Your task to perform on an android device: I want to buy a pair of sneakers for me in Black color, so search for black sneakers for me in the Footstop app.
Image 0: 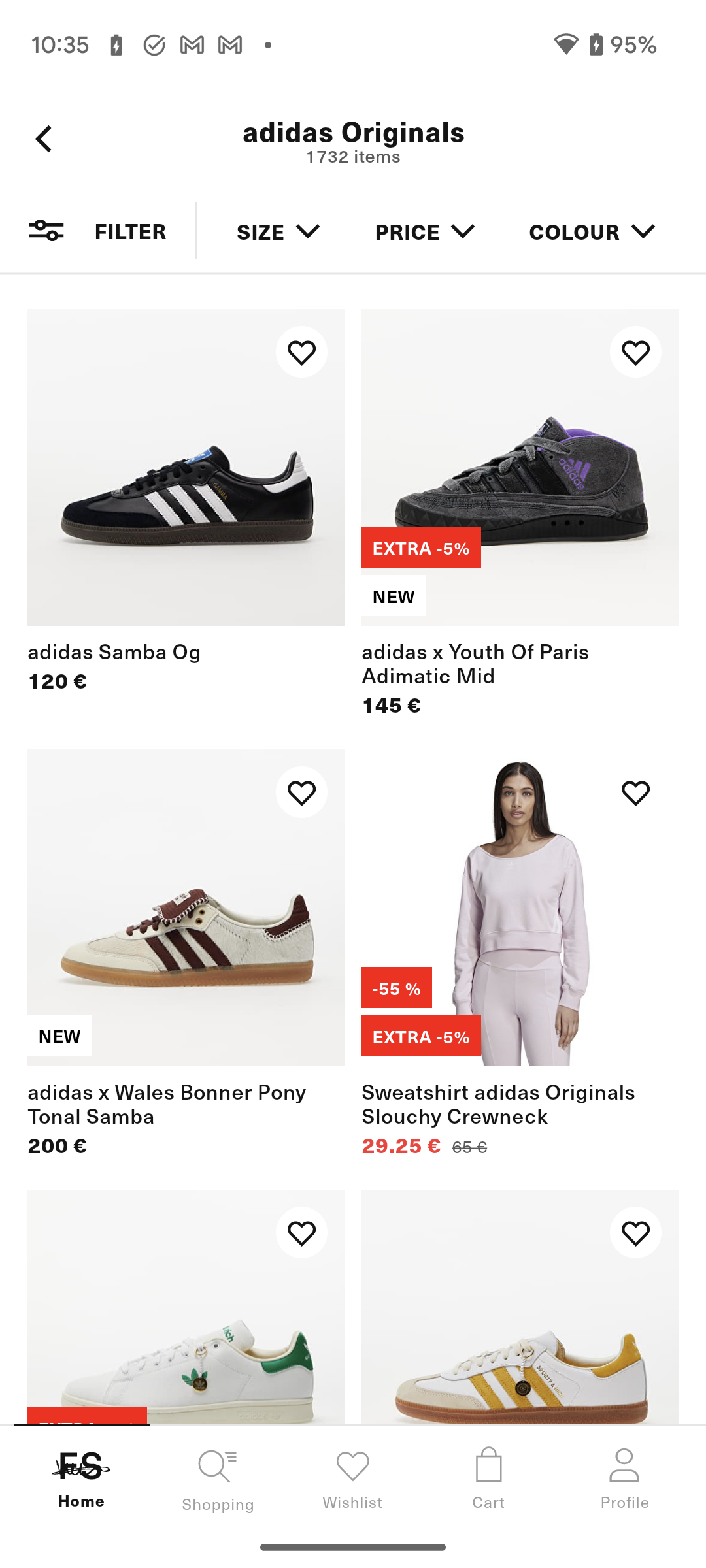
Go back to the previous page to search for the sneakers.
Step 0: press back button
Image 1: 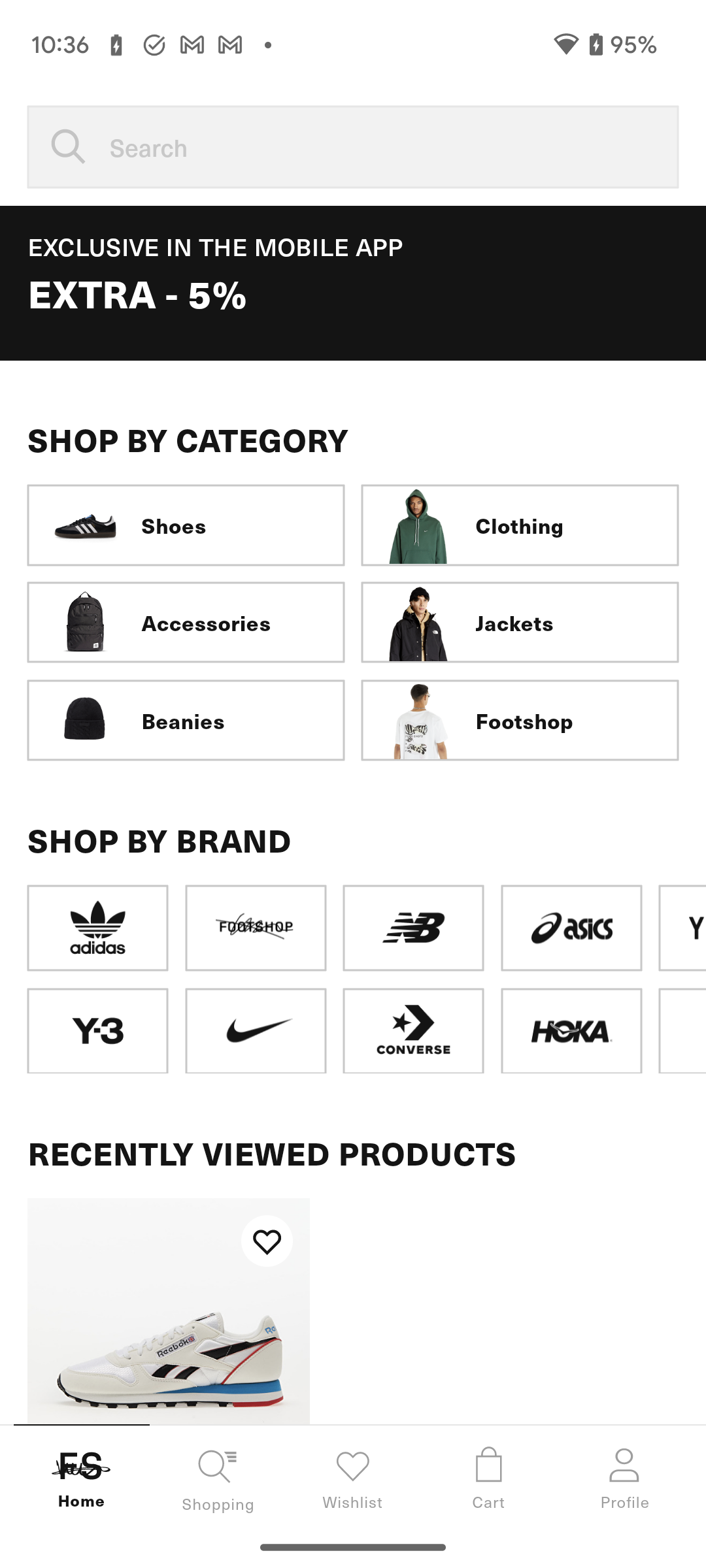
Click on the search bar at the top of the screen to search for the sneakers.
Step 1: click (353, 147)
Image 2: 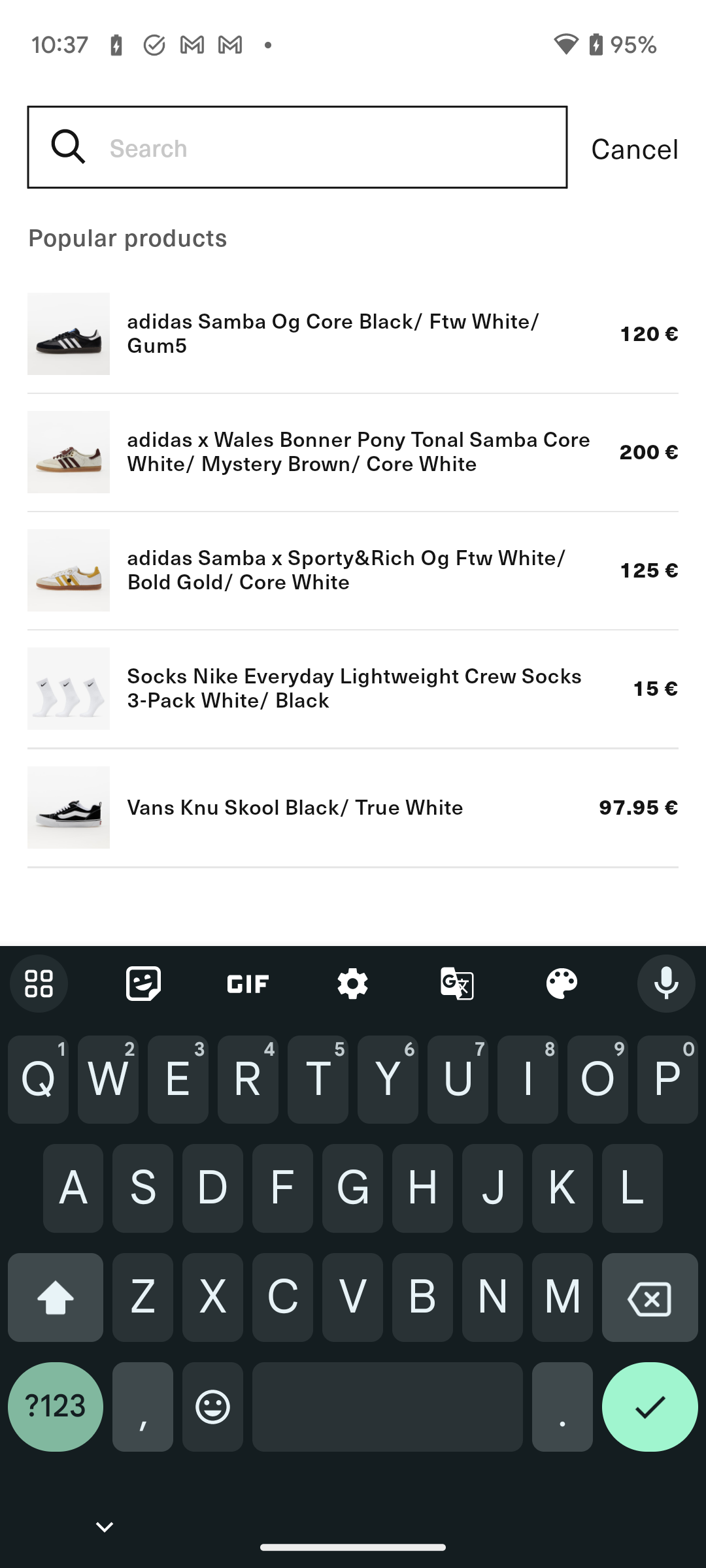
Type Black sneakers in the search bar.
Step 2: type "Black sneakers"
Image 3: 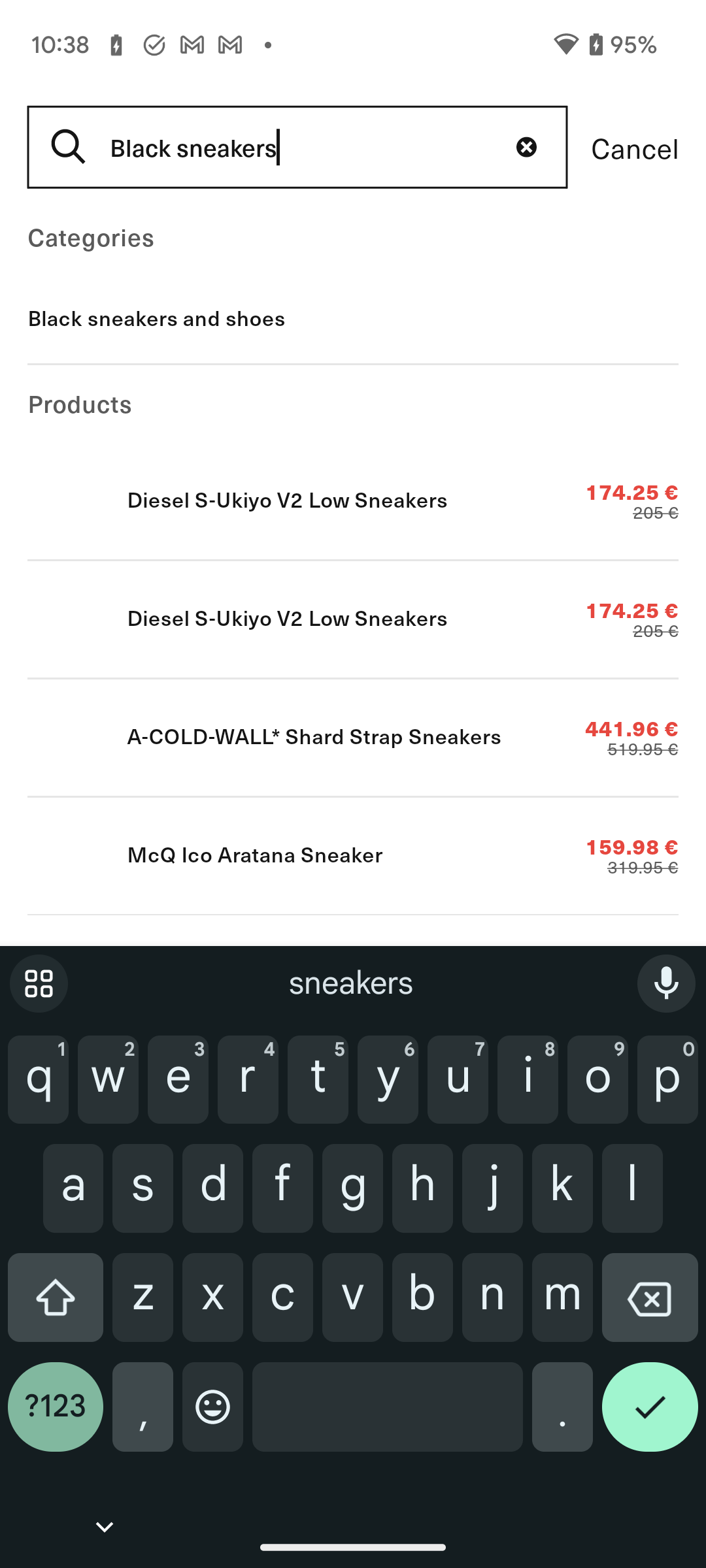
Click on the right tick button at the bottom right corner of the screen to view the search result
Step 3: click (650, 1417)
Image 4: 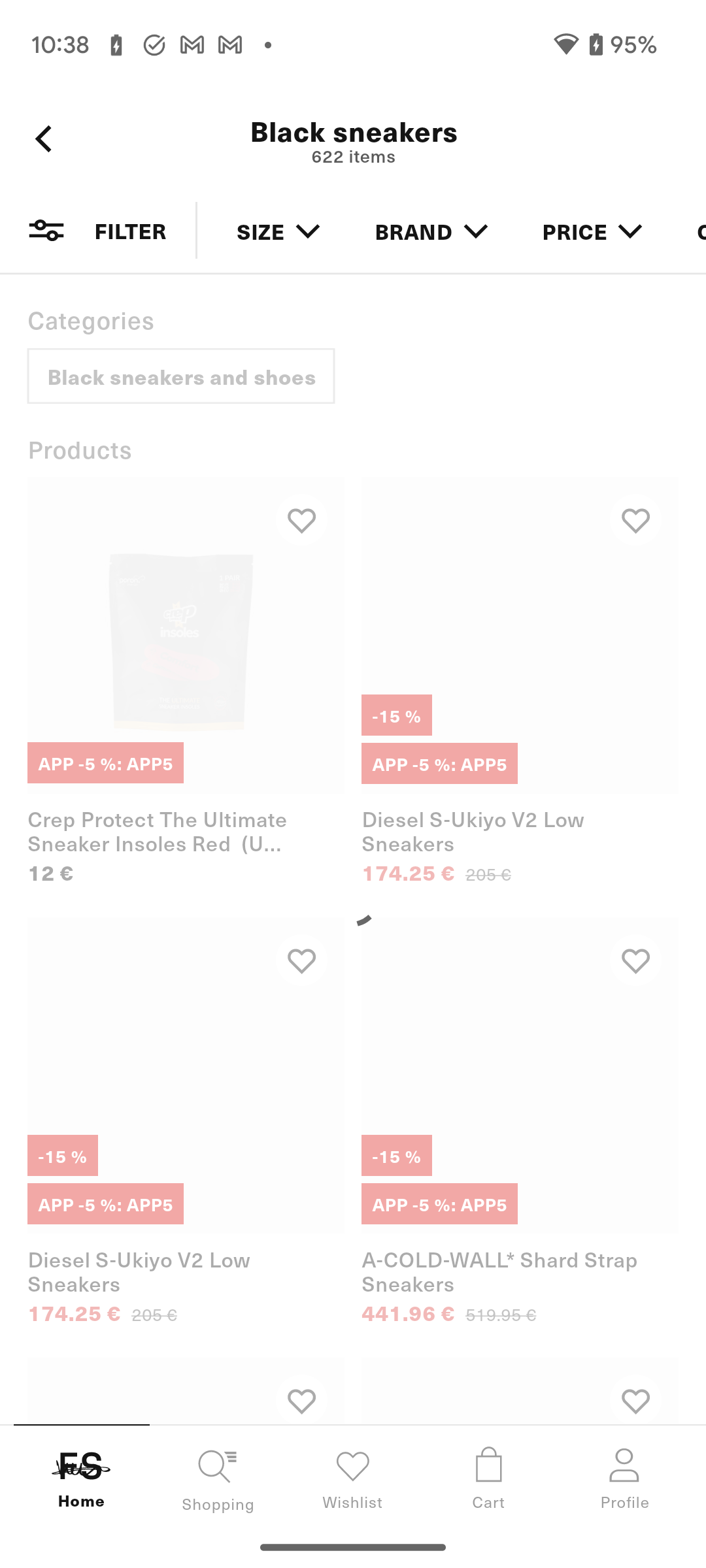
Click on the right tick button at the bottom right corner of the screen to view the search result
Step 4: wait